Your task to perform on an android device: Create a reminder on the reminder app to read a book at 4 p.m. on September 30, 2023, and set the repeat option to weekly.
Image 0: 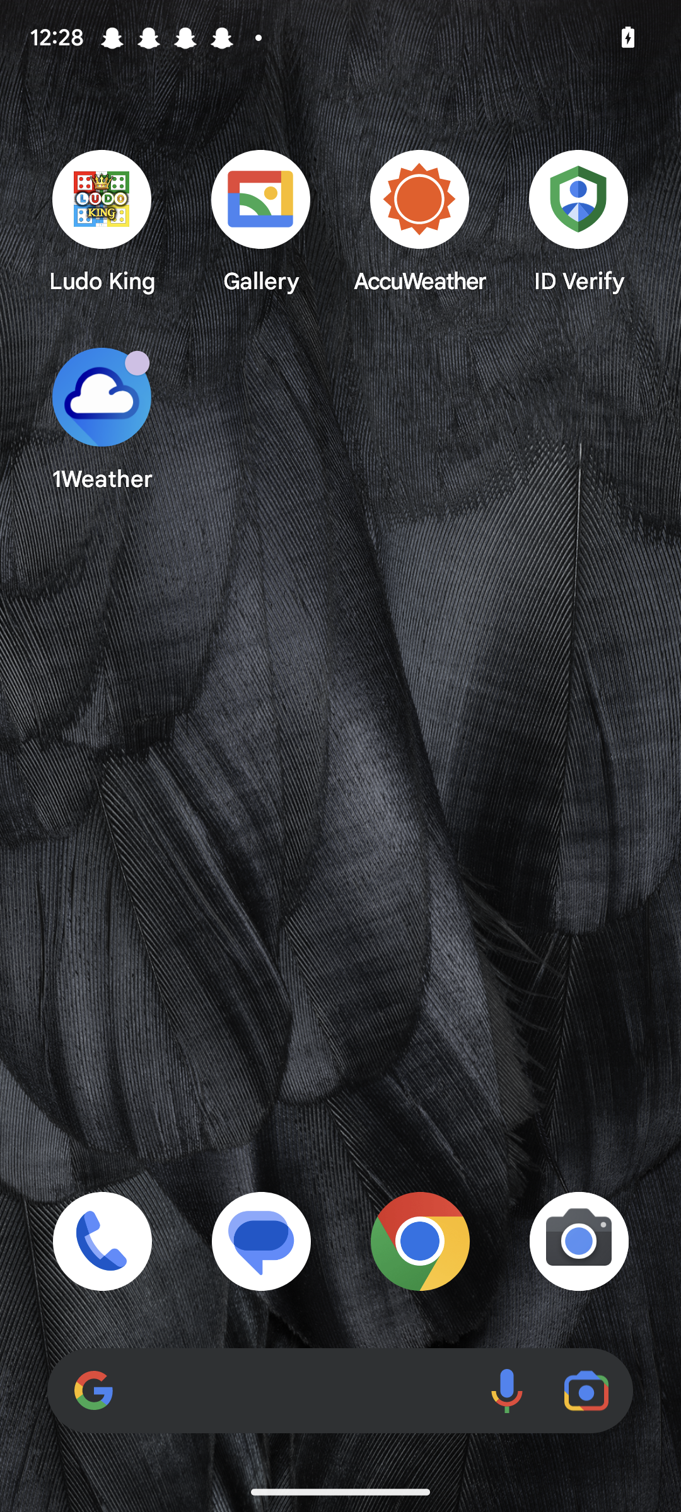
Open the reminder app.
Step 0: open app "Reminders"
Image 1: 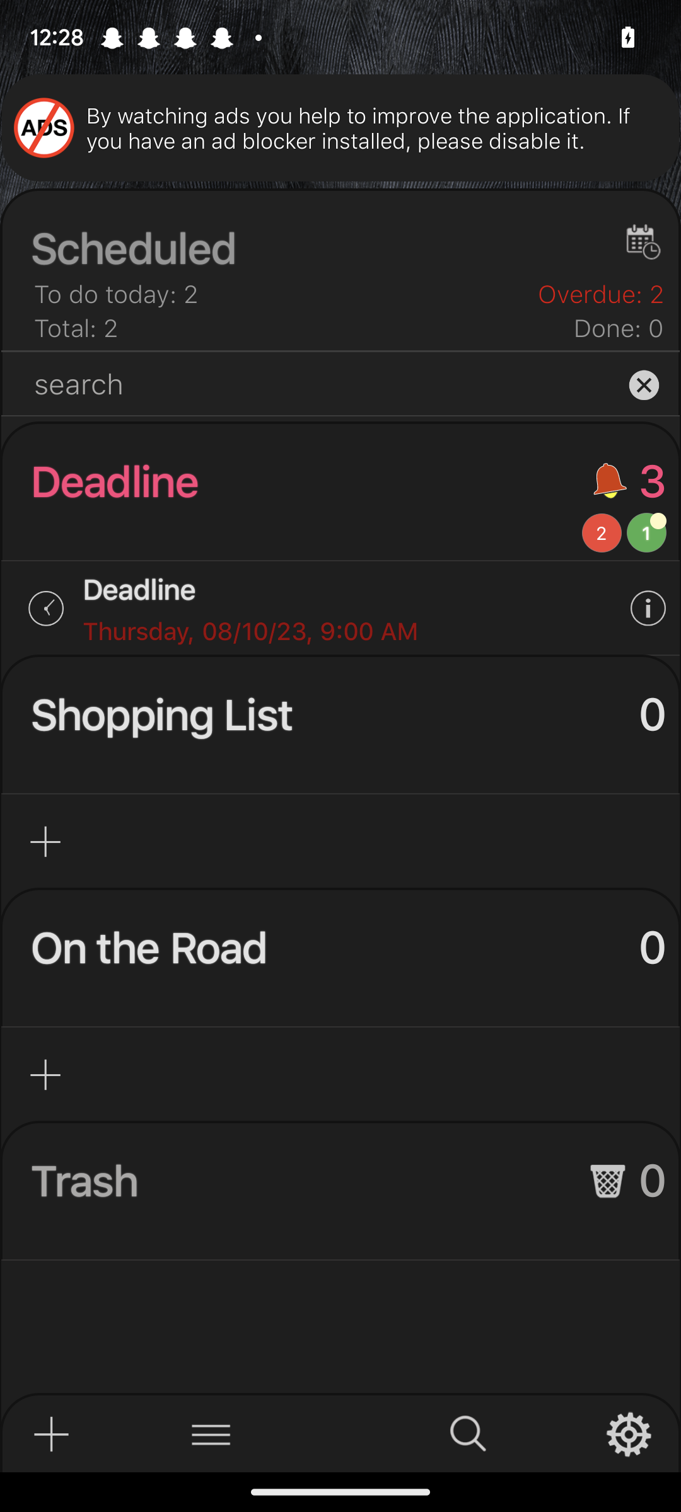
Click on the plus icon at the bottom left corner of the screen.
Step 1: click (61, 1447)
Image 2: 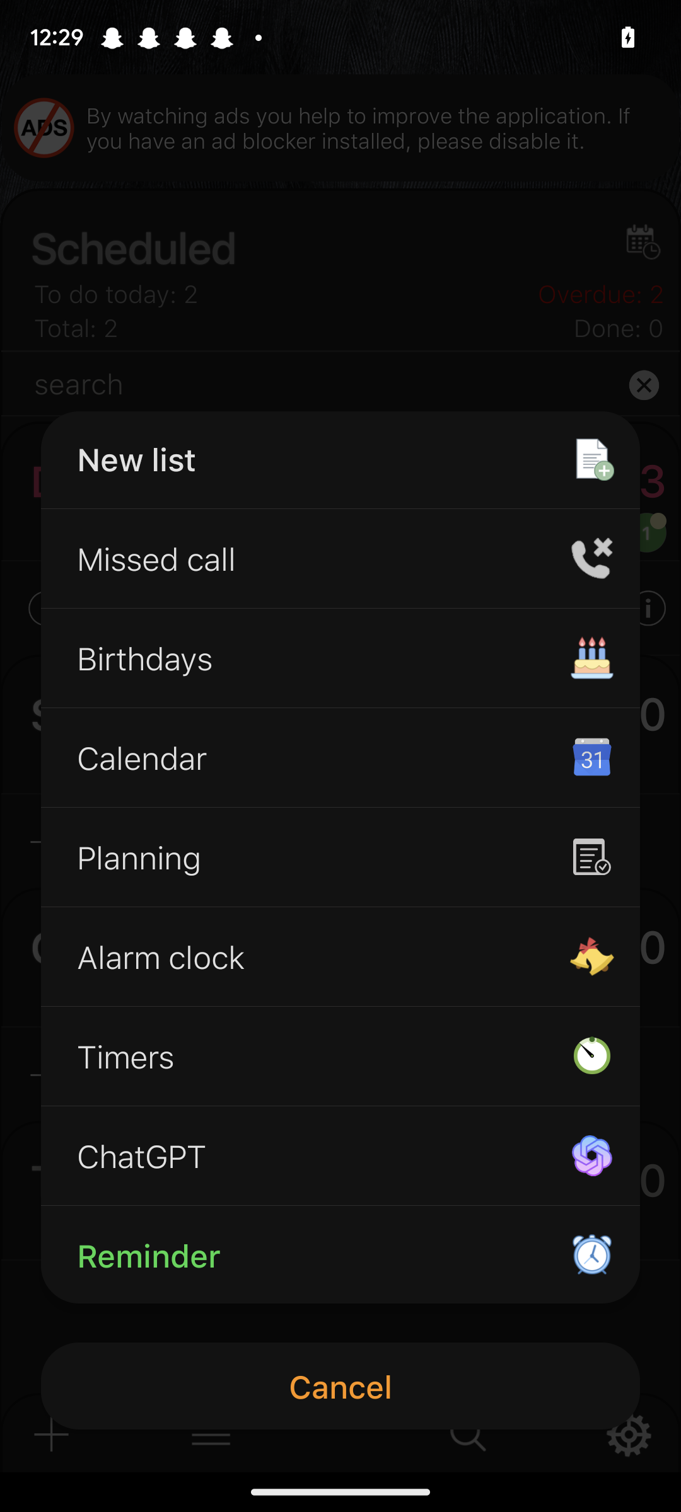
Click on Reminder.
Step 2: click (317, 1255)
Image 3: 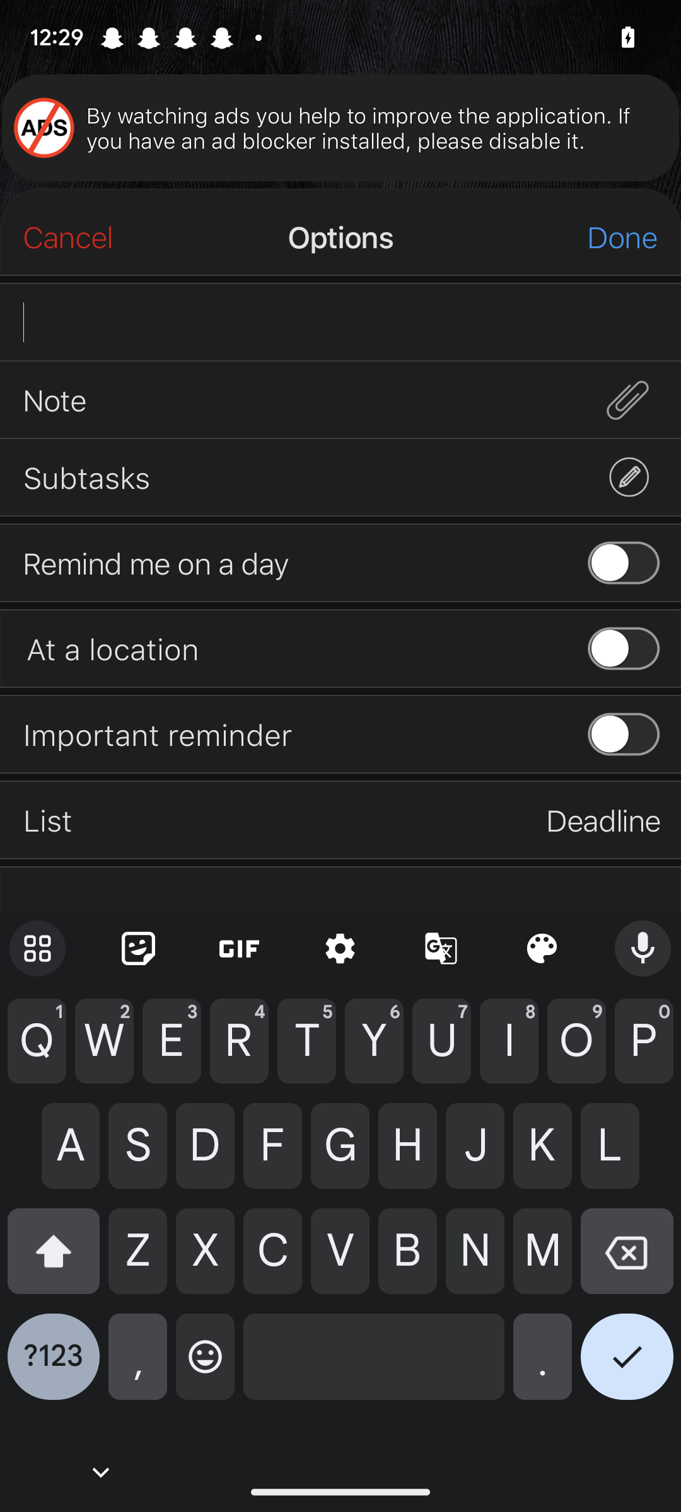
Type read a book in the text field.
Step 3: type "read a book"
Image 4: 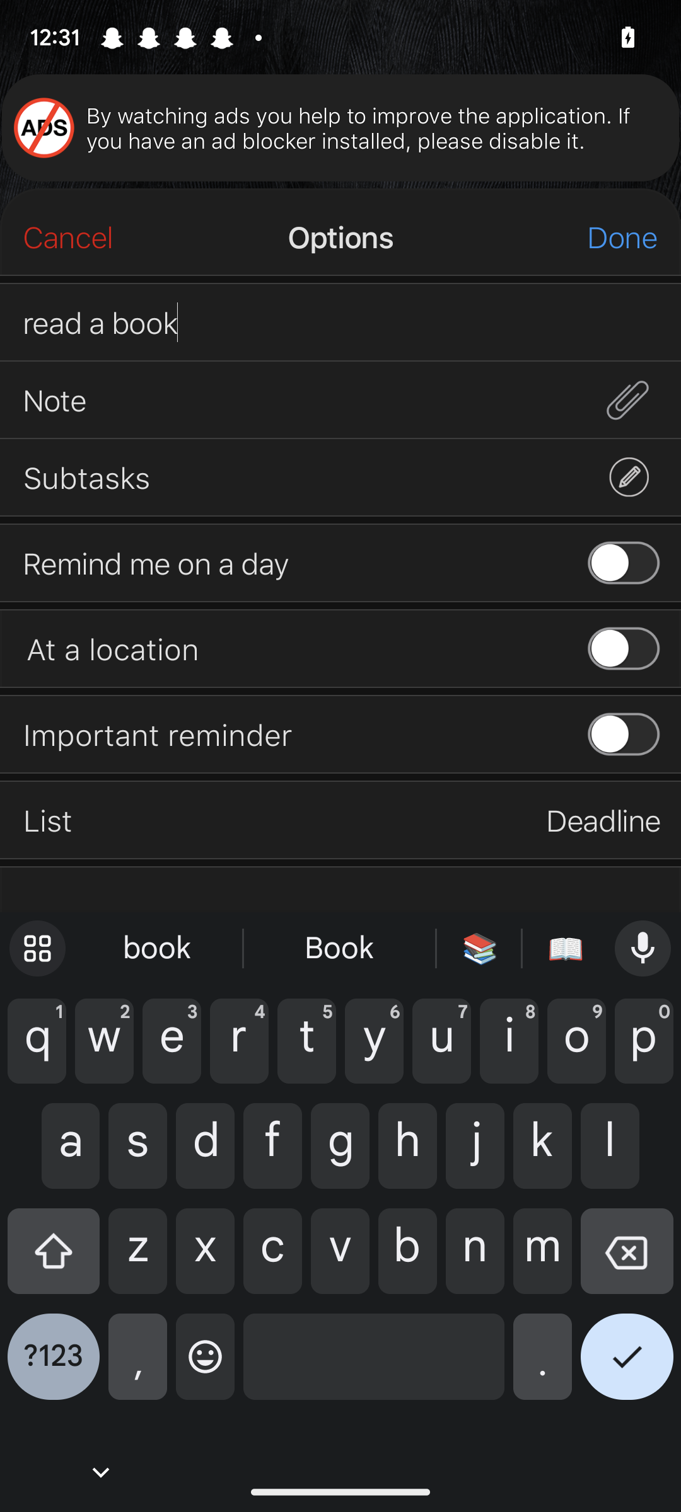
Click on toggle icon on the right side of the screen.
Step 4: click (629, 569)
Image 5: 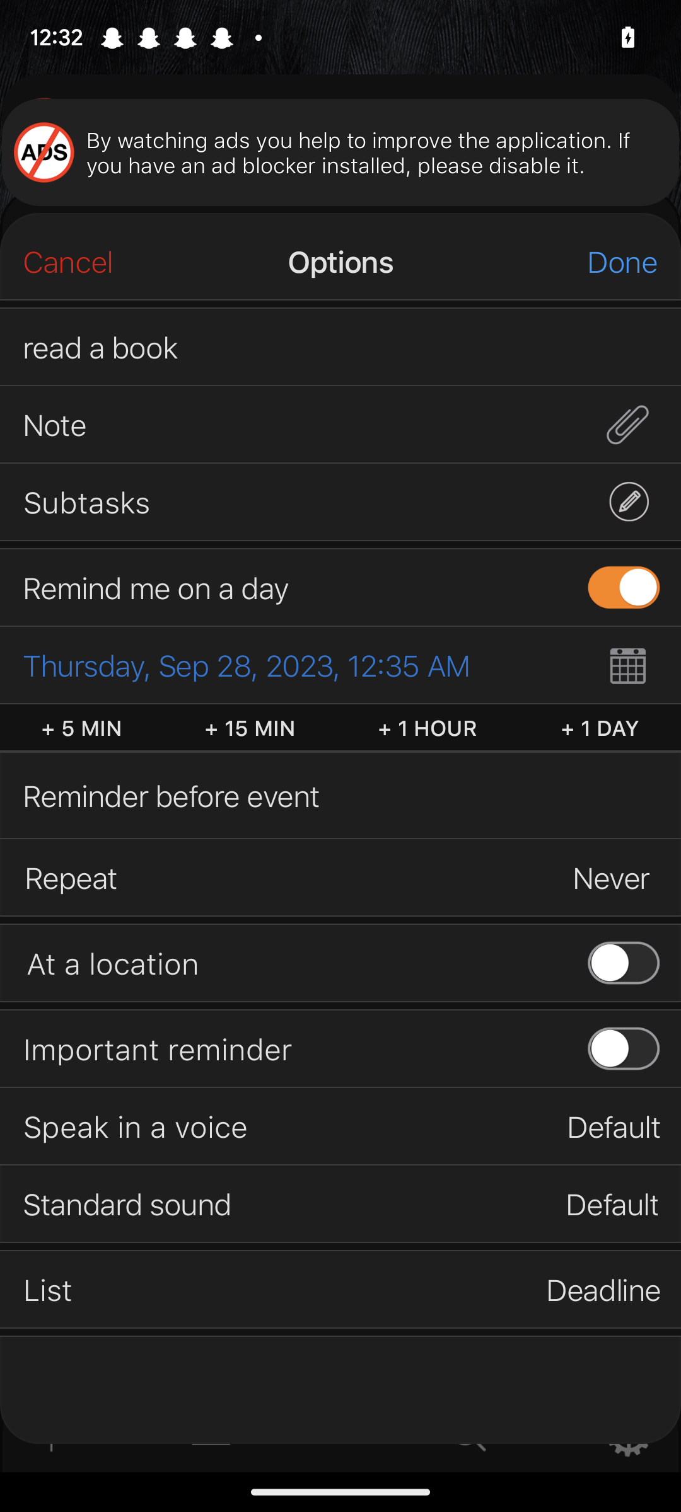
Click on calendar icon on the right side of the screen.
Step 5: click (629, 665)
Image 6: 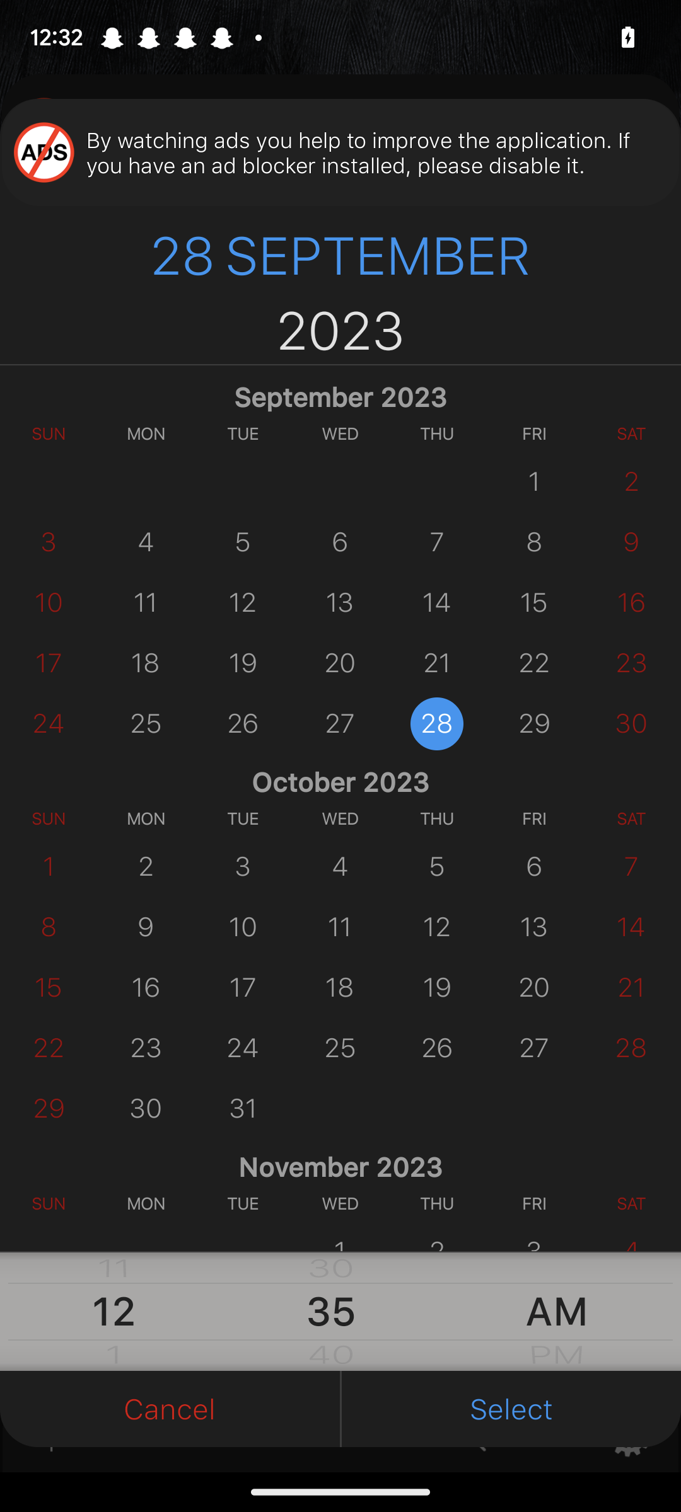
Click on 30 on the right side of the screen.
Step 6: click (626, 730)
Image 7: 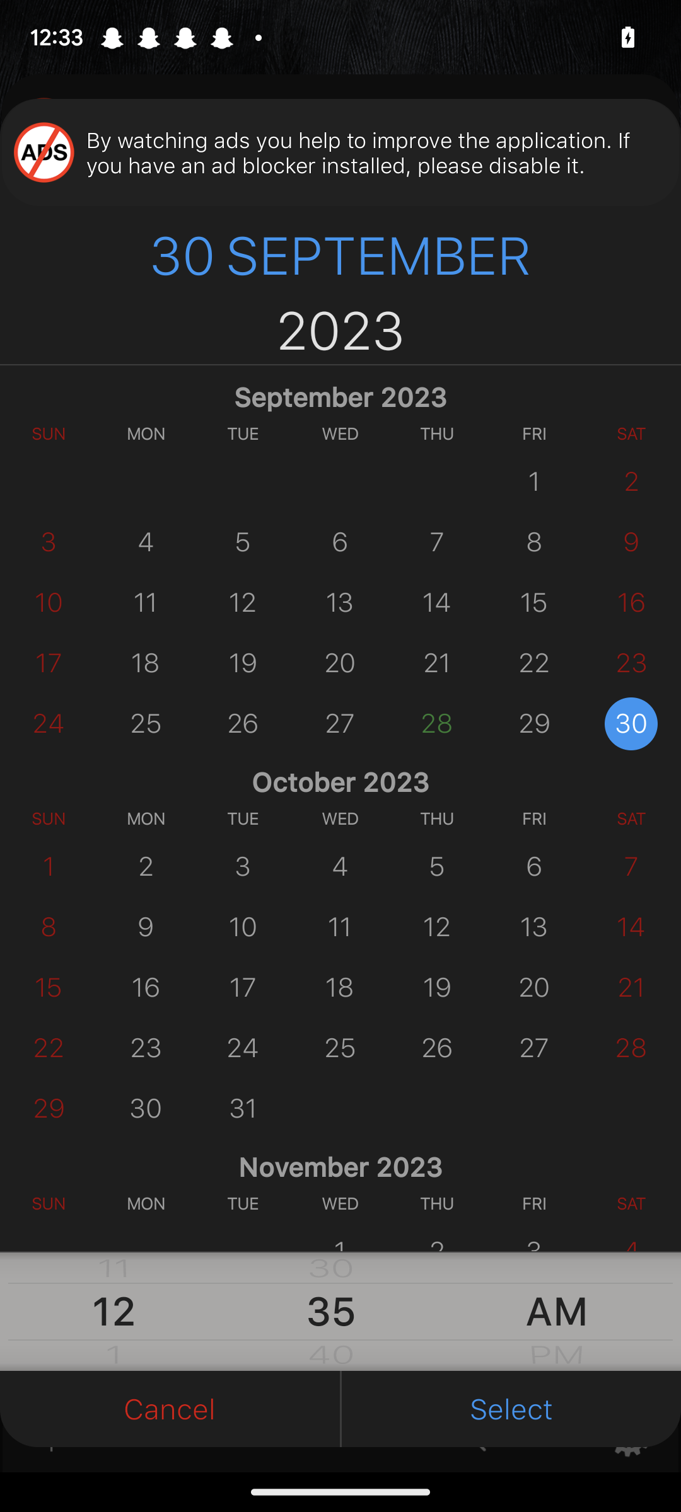
Click on Select at the bottom of the screen.
Step 7: click (511, 1409)
Image 9: 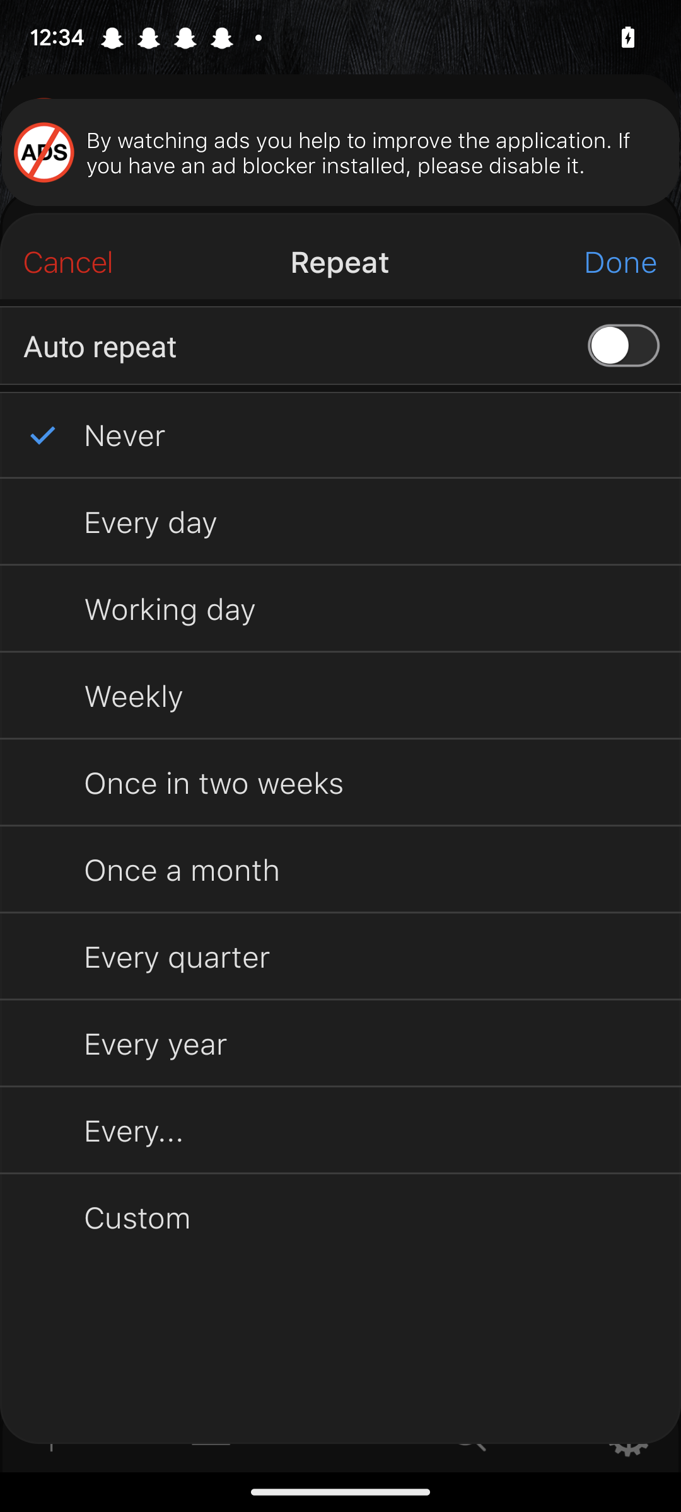
Click on Weekly.
Step 9: click (378, 695)
Image 10: 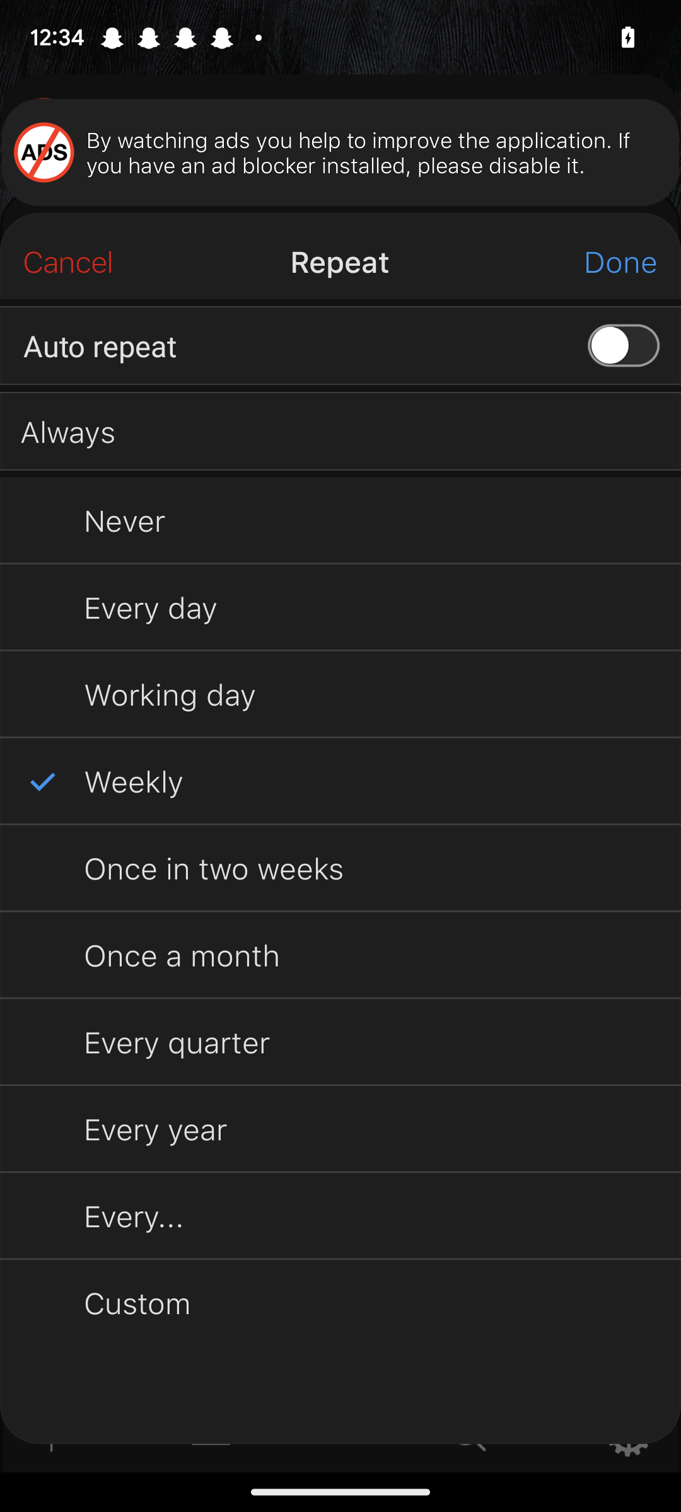
Click on Done at the top right side of the screen.
Step 10: click (631, 268)
Image 11: 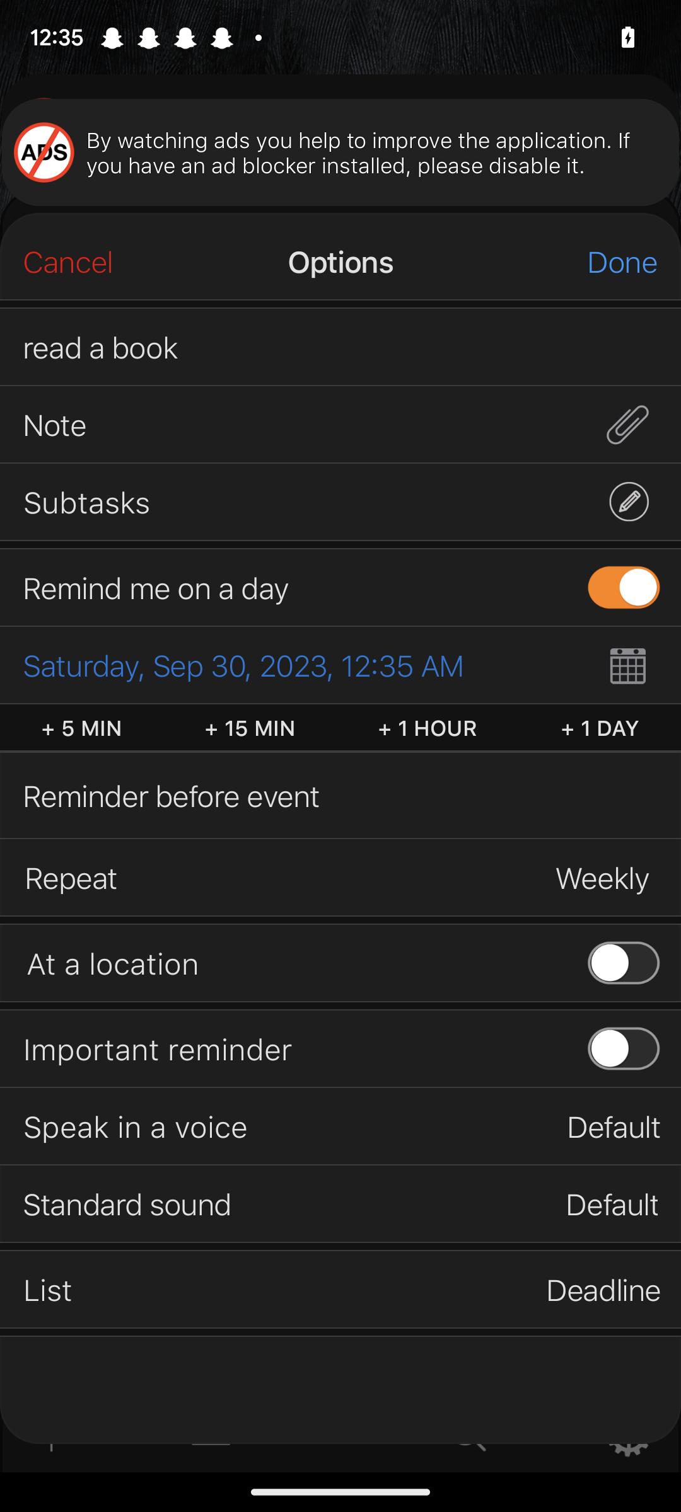
Click on Done at the top right side of the screen.
Step 11: click (632, 261)